Your task to perform on an android device: I want to read the reviews of Sports pants and what other customers said about the Sports pants
Image 0: 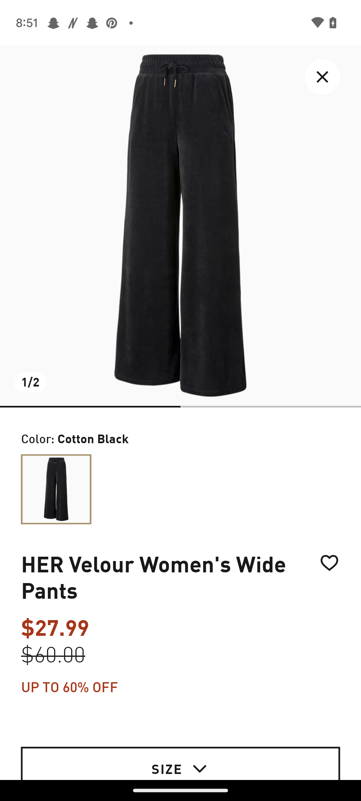
Scroll up to view the ratings option 
Step 0: scroll down
Image 1: 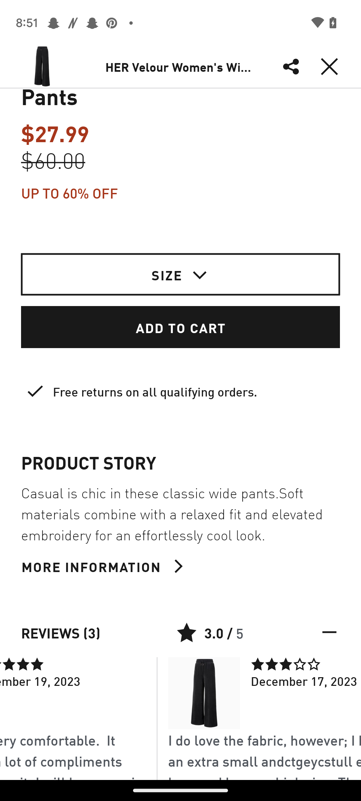
Scroll up to view the ratings option 
Step 1: scroll down